Your task to perform on an android device: Start the Duolingo app's Portuguese language chapter as a beginner.
Image 1: 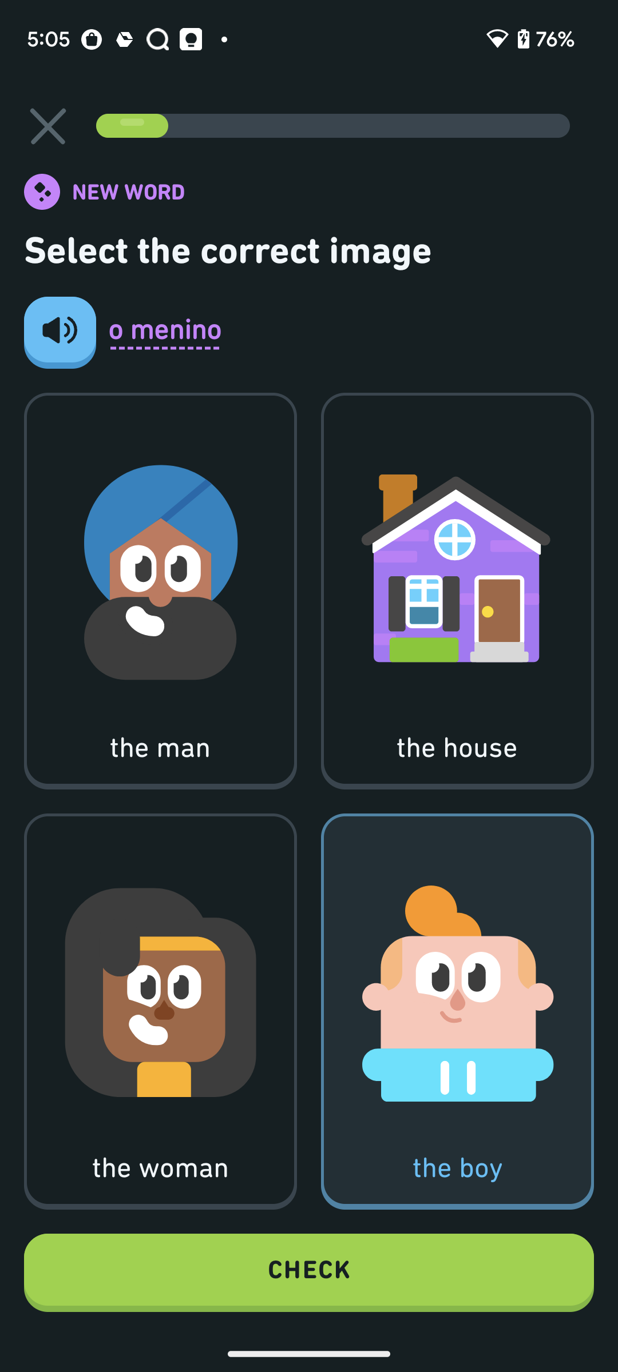
Click on the CHECK button at the bottom of the screen
Step 1: click (309, 1273)
Image 2: 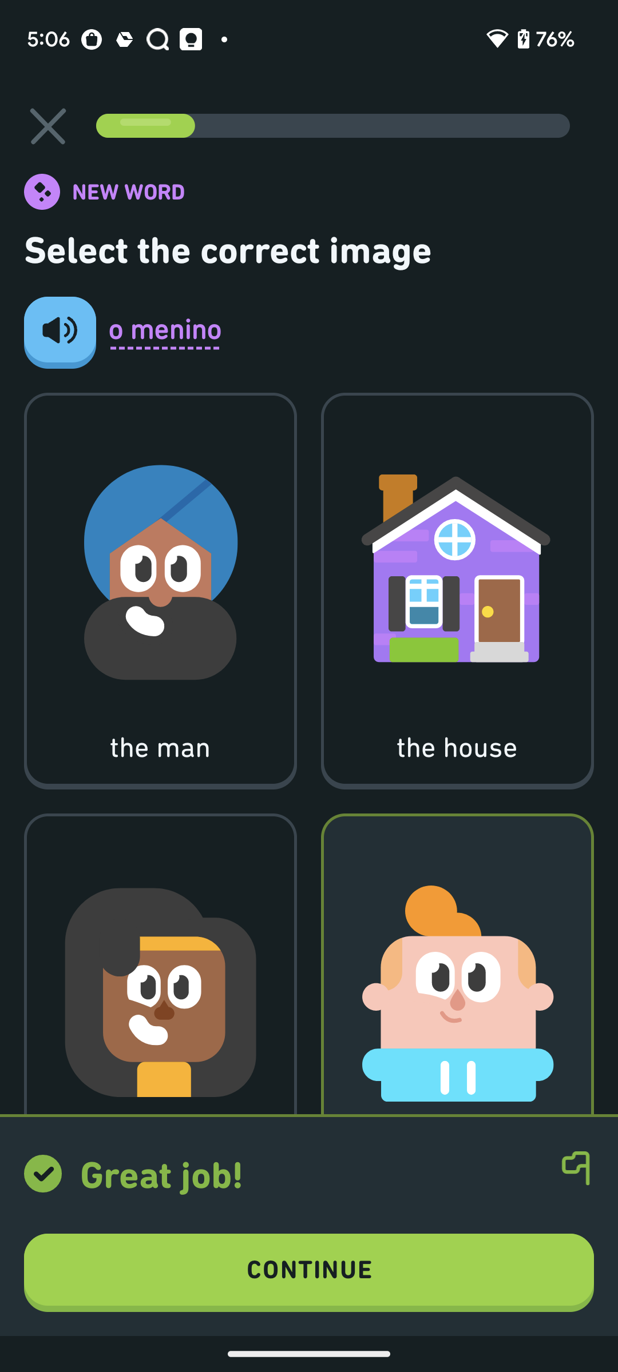
Click on the CONTINUE at the bottom of the screen
Step 2: click (309, 1273)
Image 3: 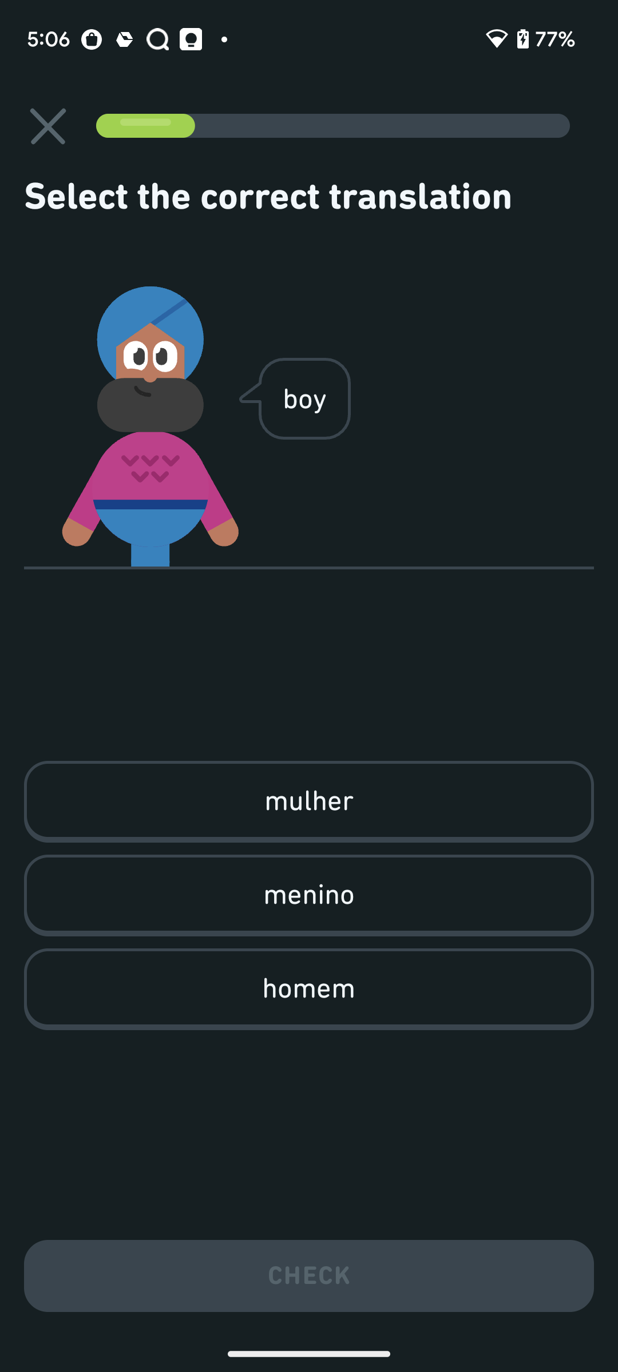
Click on the menino option
Step 3: click (309, 894)
Image 4: 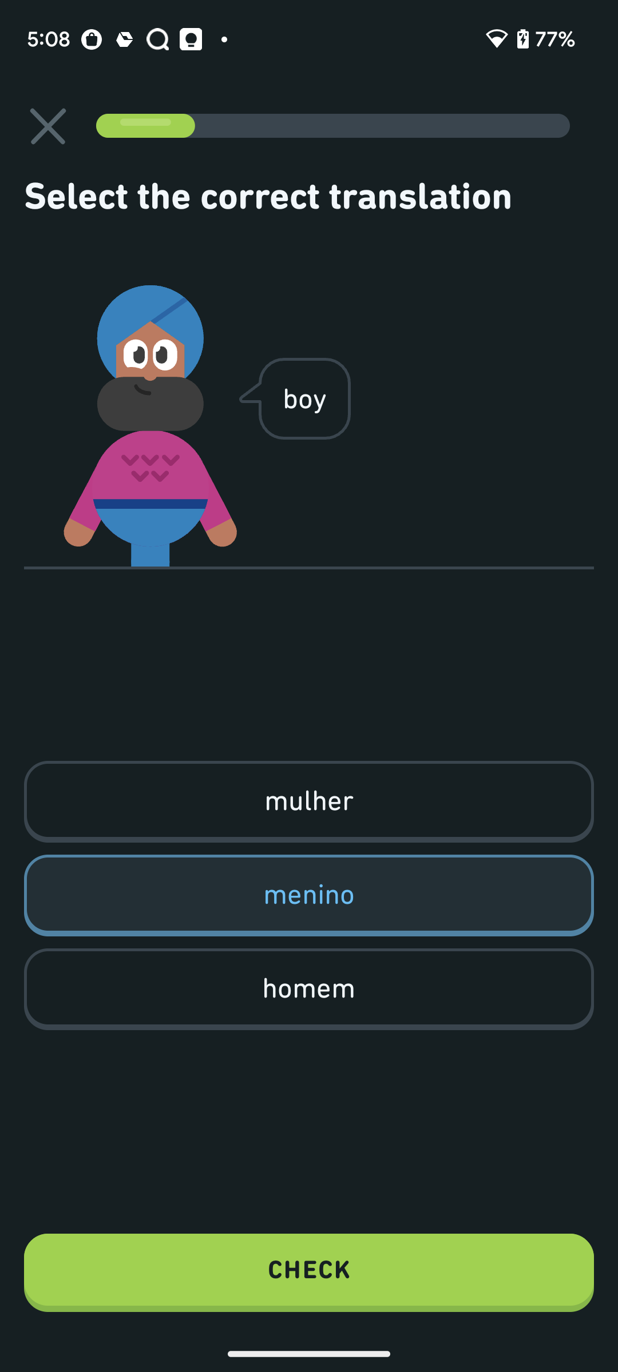
Click on the CHECK button at the bottom of the screen
Step 4: click (309, 1273)
Image 5: 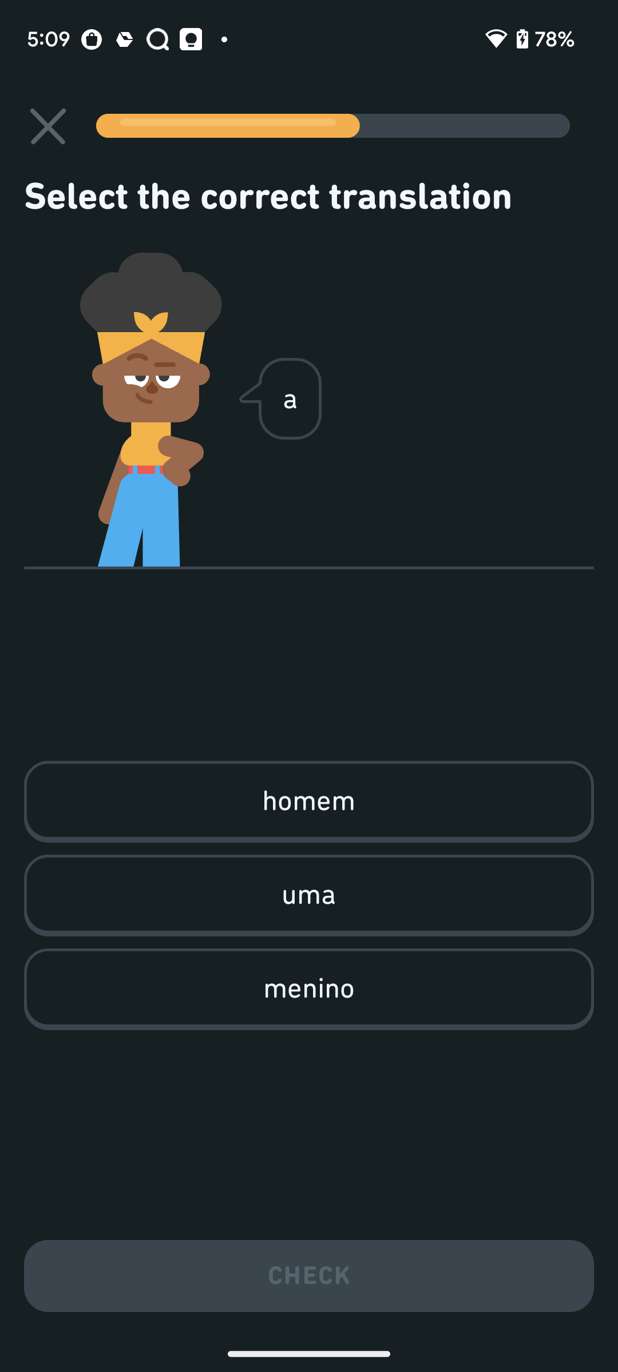
Click on uma option
Step 5: click (308, 894)
Image 6: 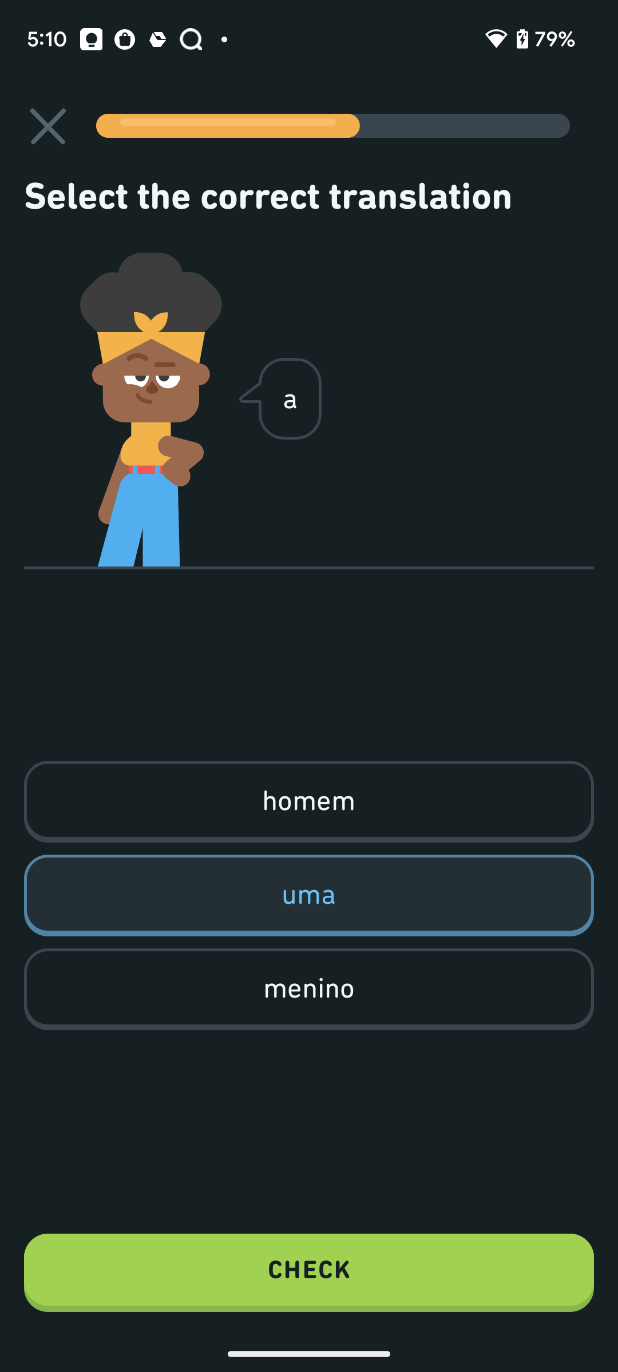
Click on the CHECK button at the bottom of the screen
Step 6: click (309, 1273)
Image 7: 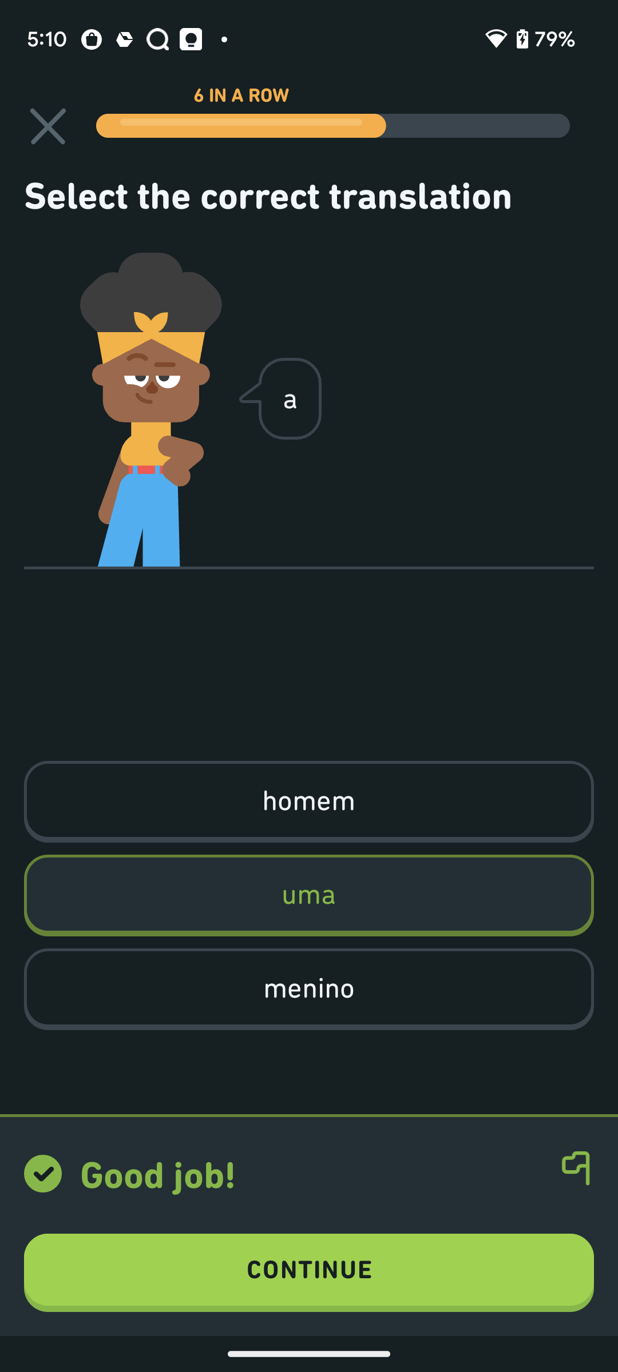
Click on the CONTINUE at the bottom of the screen
Step 7: click (309, 1273)
Image 8: 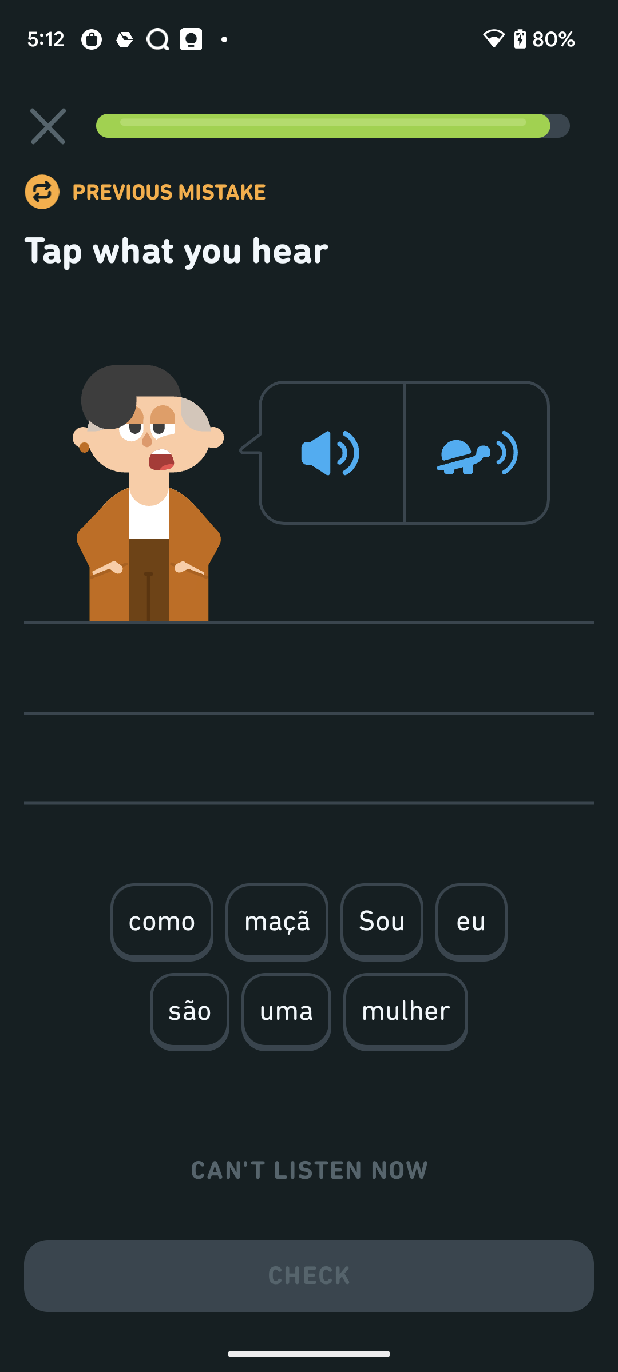
Click on the sou option
Step 8: click (382, 920)
Image 9: 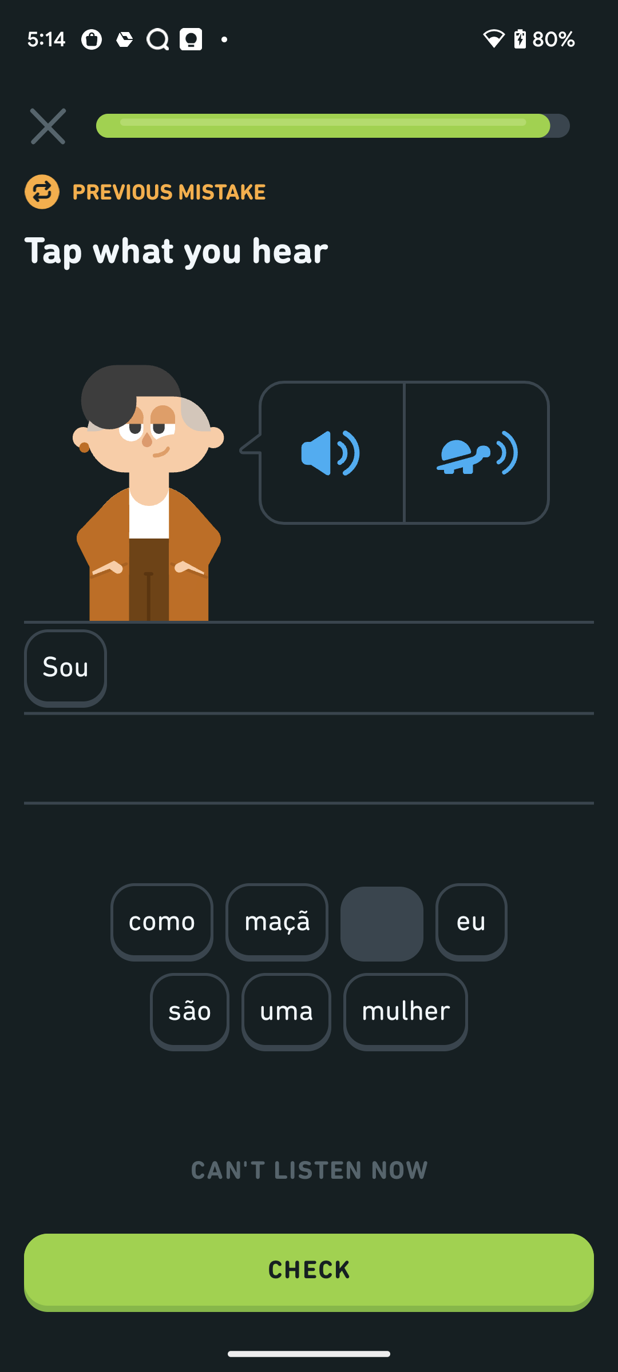
click on uma option
Step 9: click (286, 1010)
Image 10: 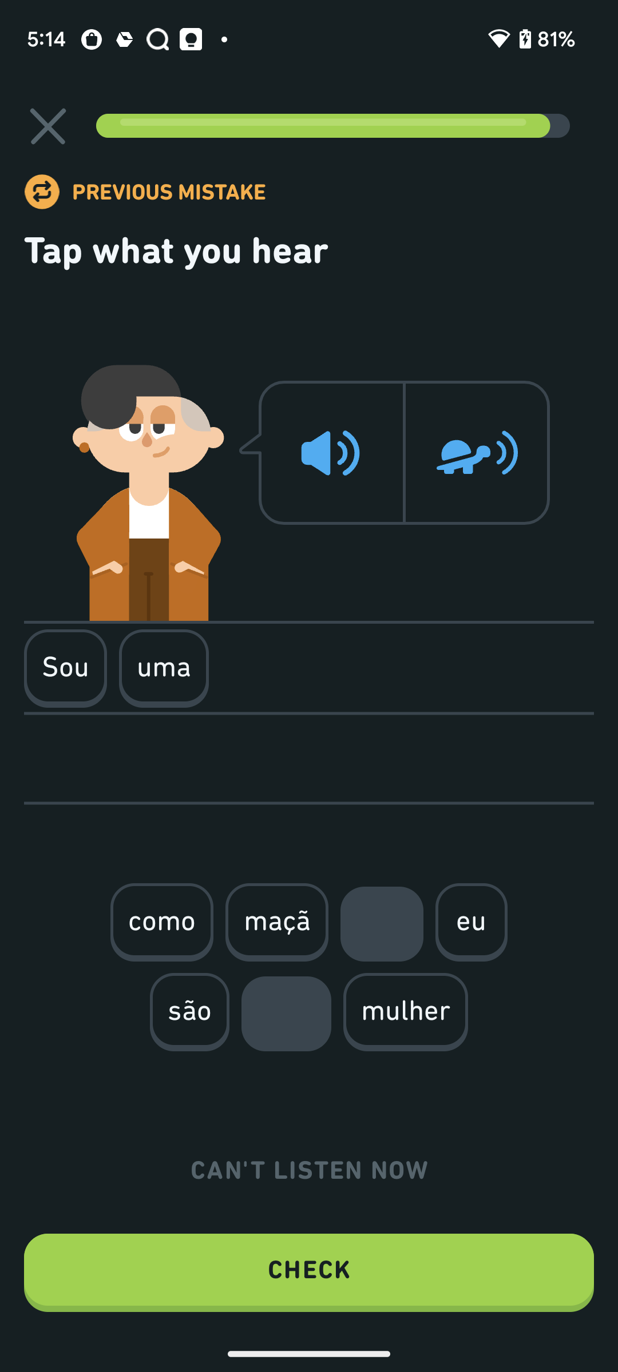
Click on mulher
Step 10: click (405, 1010)
Image 11: 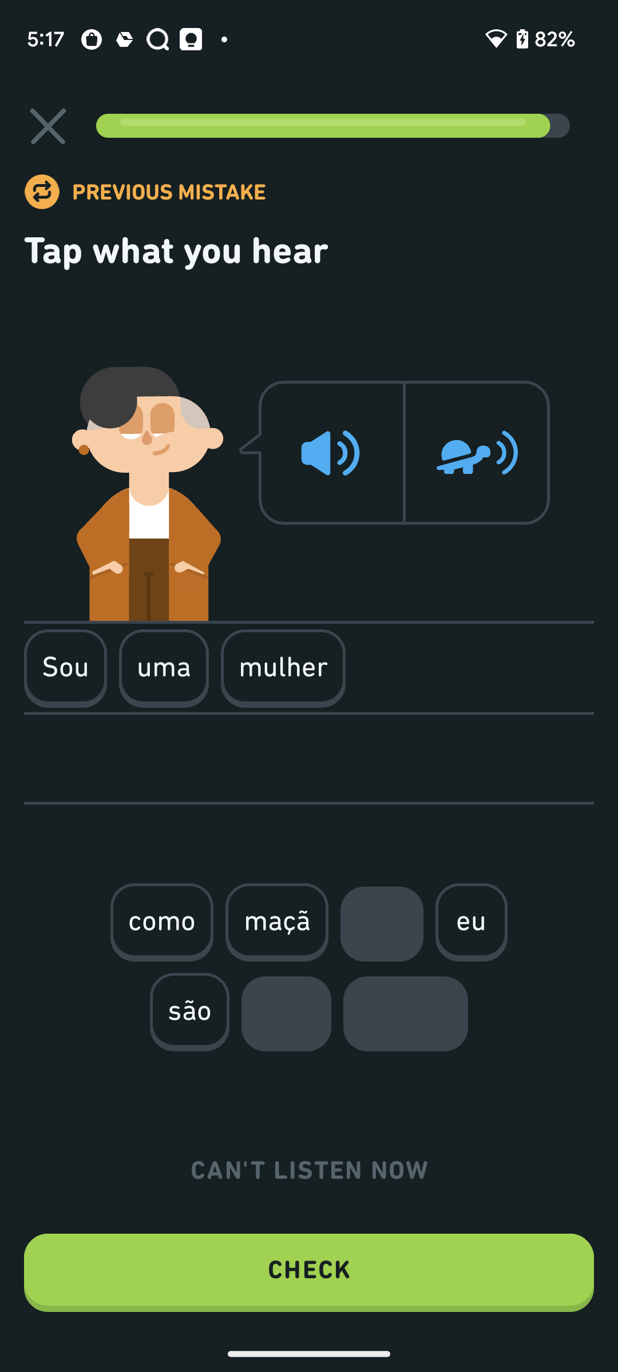
Click on the CHECK button at the bottom of the screen
Step 11: click (309, 1273)
Image 12: 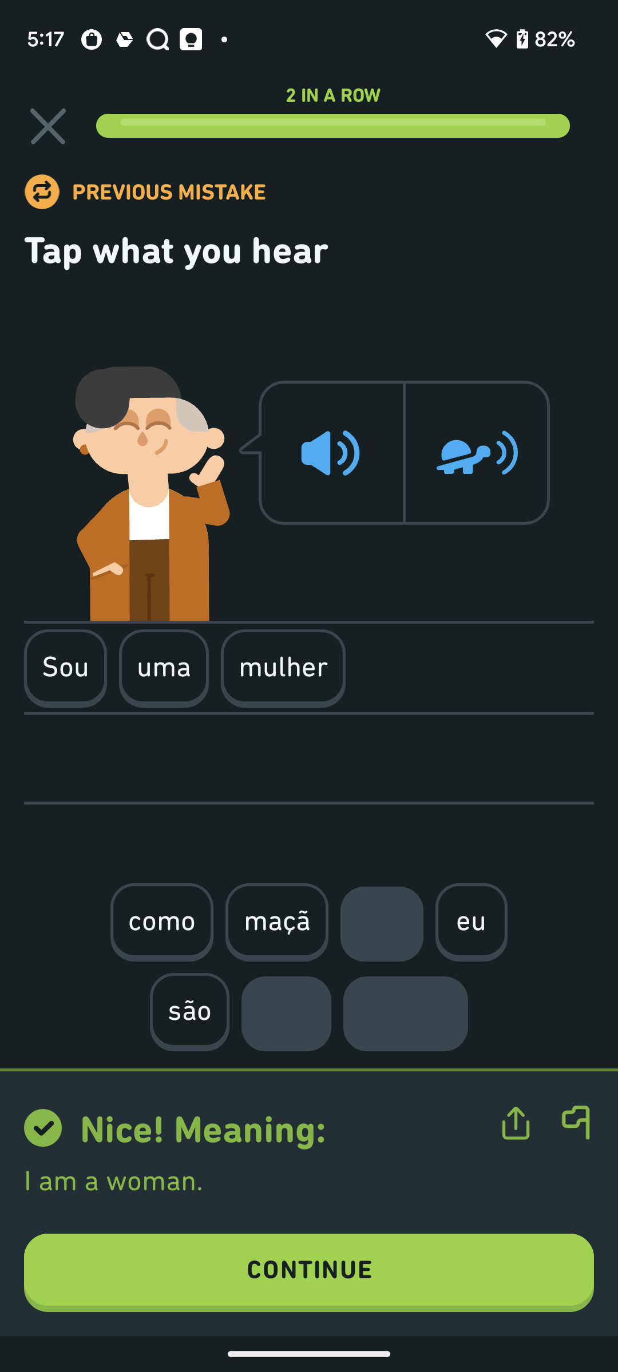
Click on the CONTINUE at the bottom of the screen
Step 12: click (309, 1273)
Image 13: 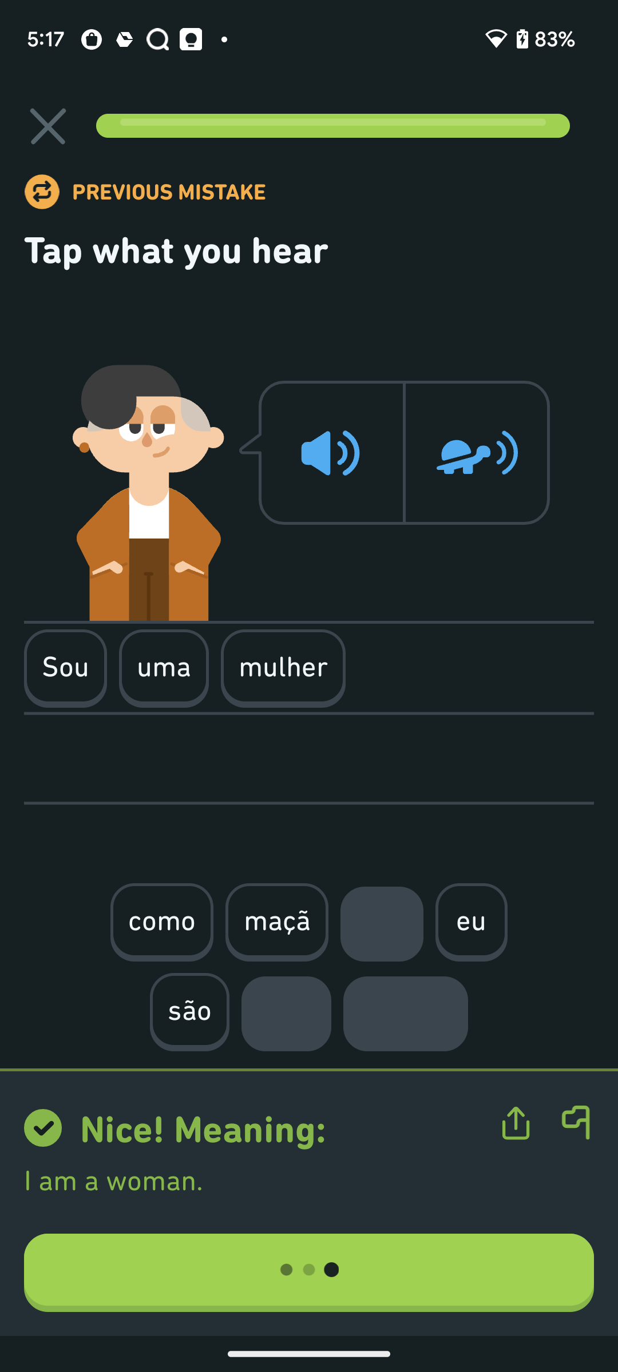
Click on the CONTINUE at the bottom of the screen
Step 13: wait